Your task to perform on an android device: View the bus schedule for the 9:17 a.m. to 9:37 a.m. departure from Brussels Beurs.
Image 0: 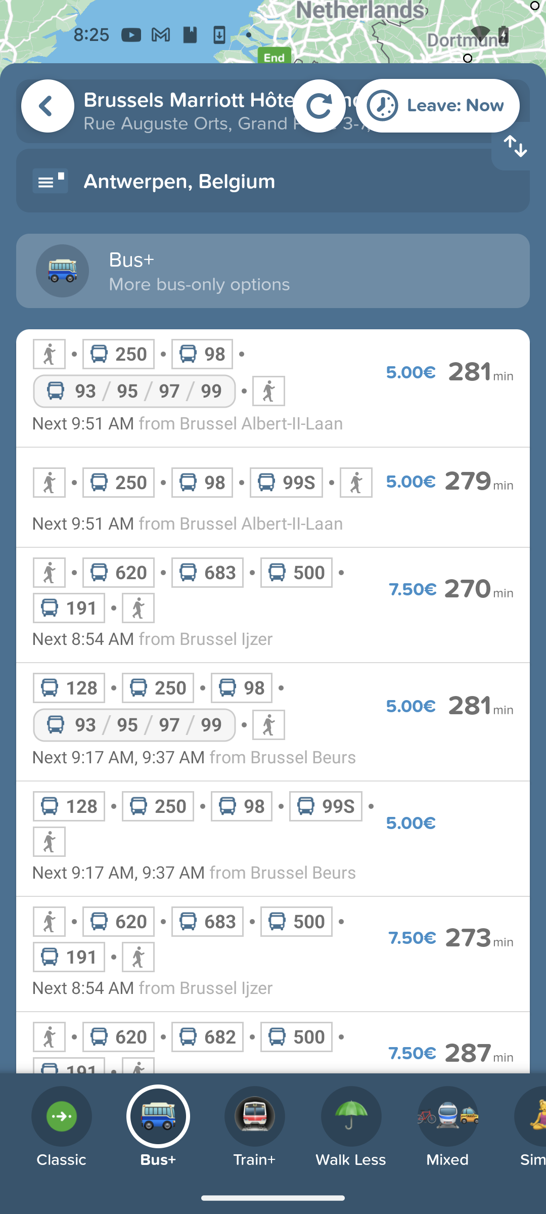
Tap on the bus departure between 9:17 a.m. to 9:37 a.m.
Step 0: click (273, 356)
Image 1: 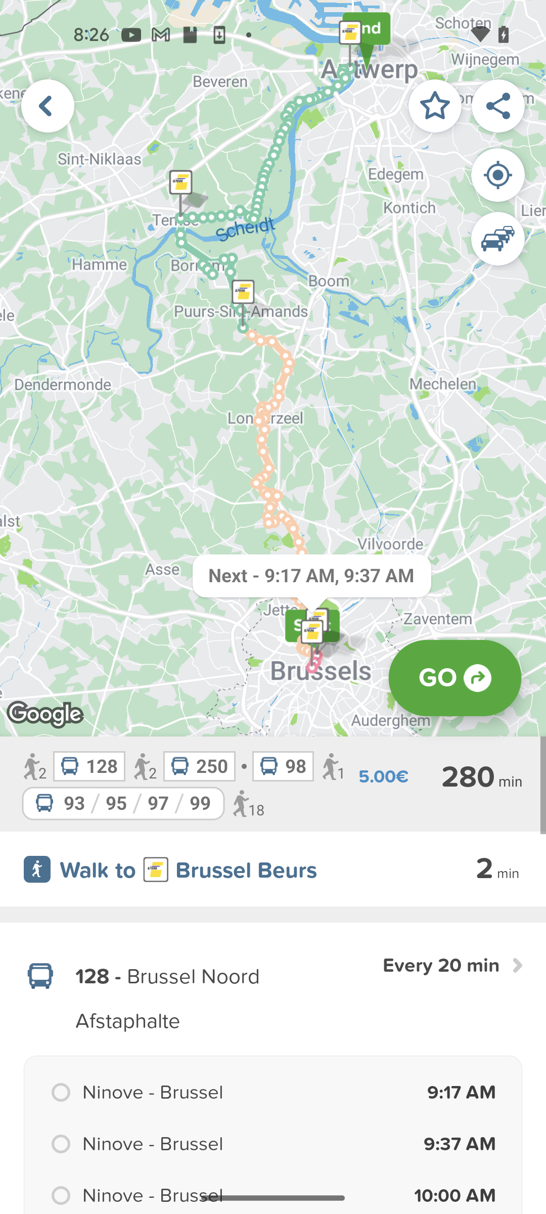
Swipe up to view the schedule
Step 1: scroll down